Your task to perform on an android device: I want to type my city name in the rectangle shape of this drawing, so type ULM in the rectangle shape of this drawing in the Sketchbook app.
Image 1: 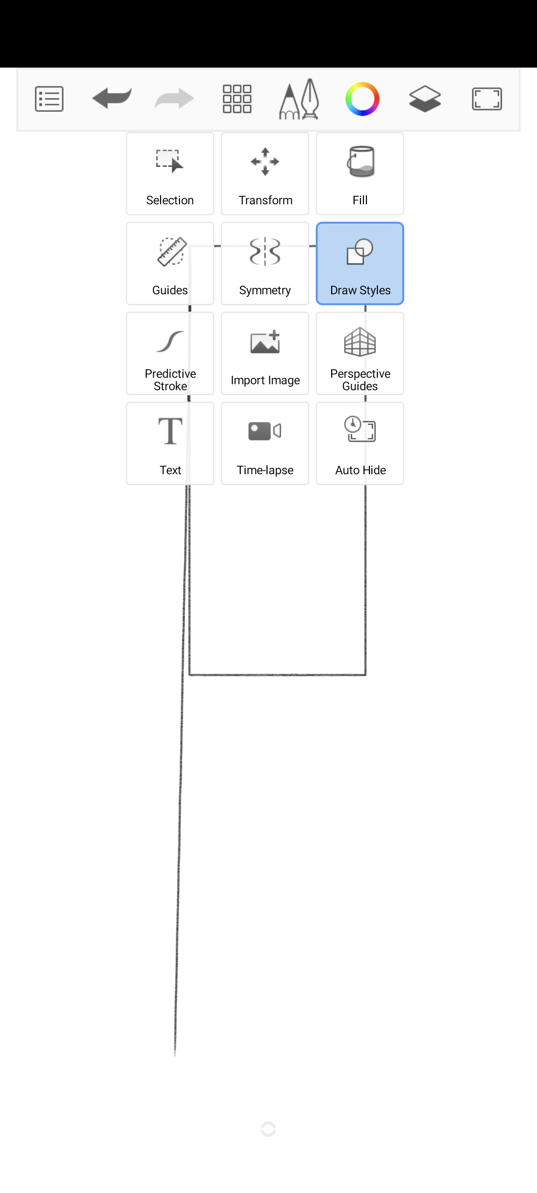
Click on the Text option to select this option.
Step 1: click (169, 431)
Image 2: 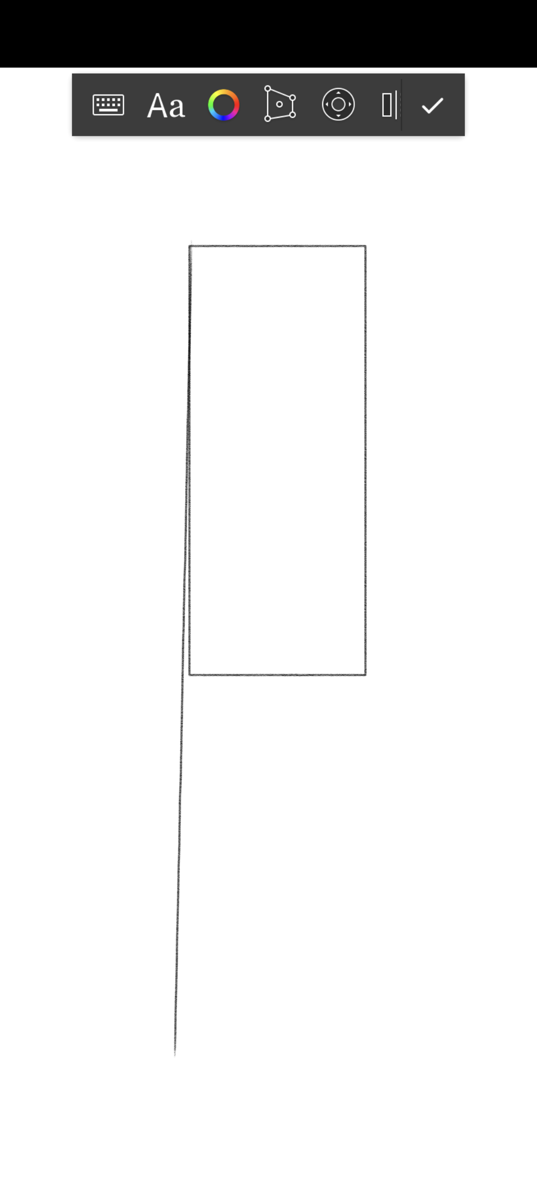
Click on the key board icon to type the text.
Step 2: click (108, 104)
Image 3: 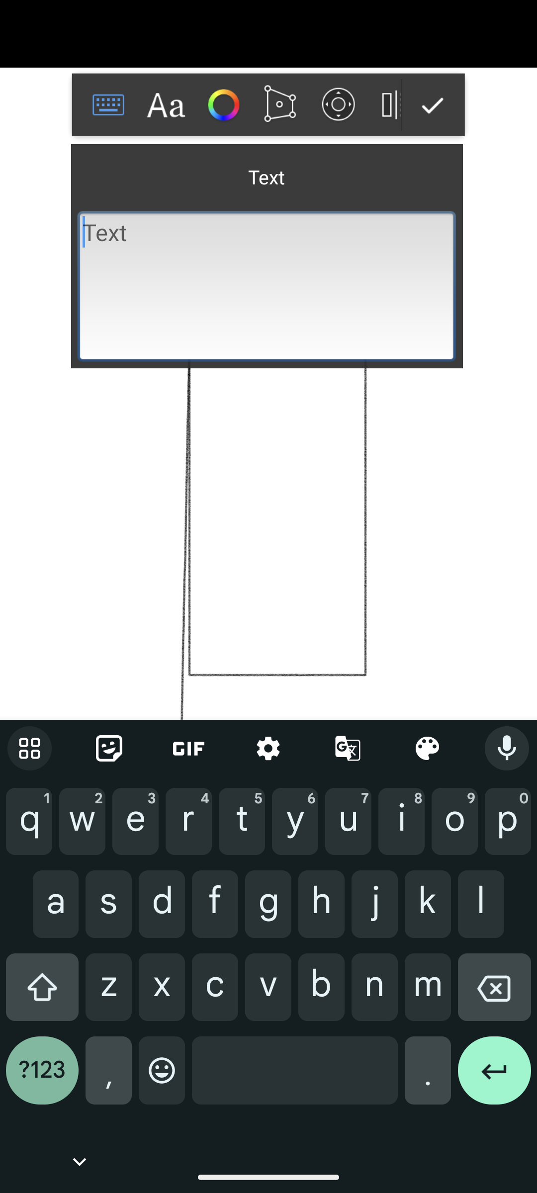
Type ULM in the text bar to type the text.
Step 3: type "ULM"
Image 4: 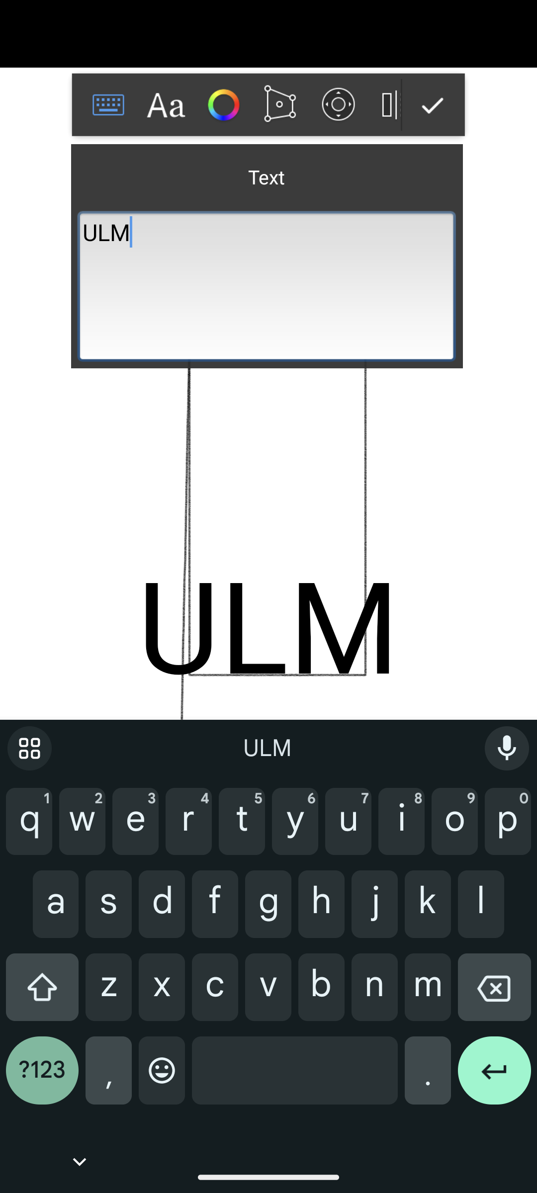
Click on the right tick icon at the top of the screen to save the text in this drawing.
Step 4: click (431, 104)